Your task to perform on an android device: I want to compare the Whirlpool 240 L frost Free Triple-Door items in the Flipkart app to other related items.
Image 0: 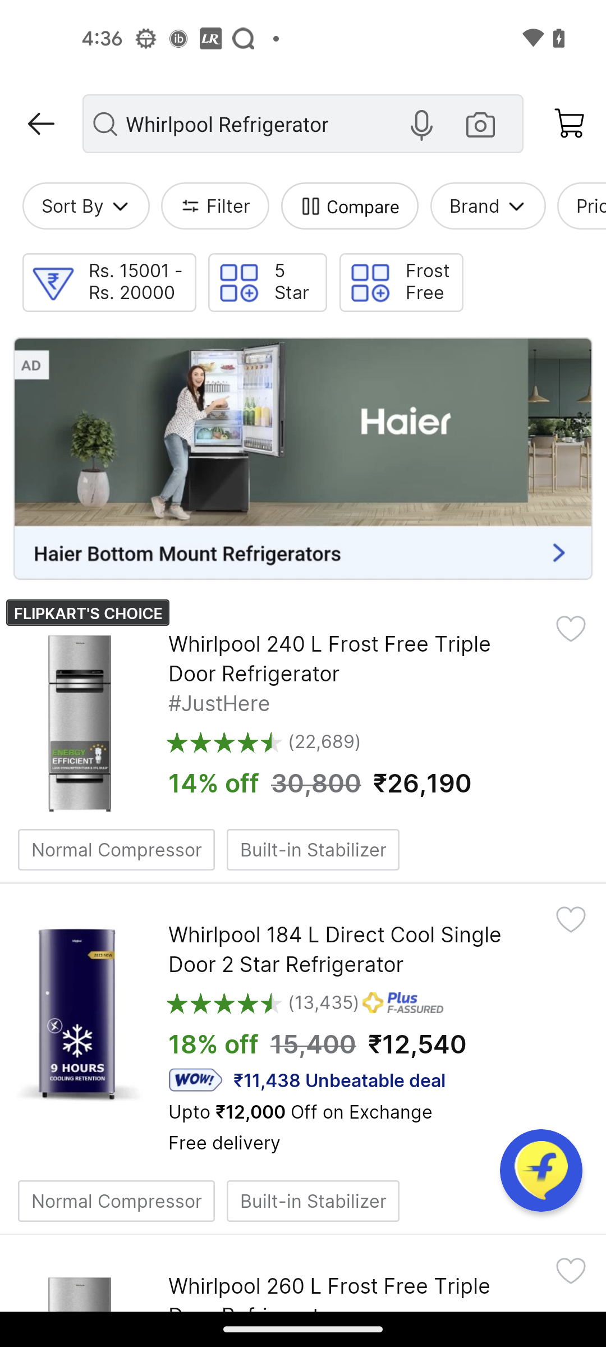
Open the first search result
Step 0: click (355, 658)
Image 1: 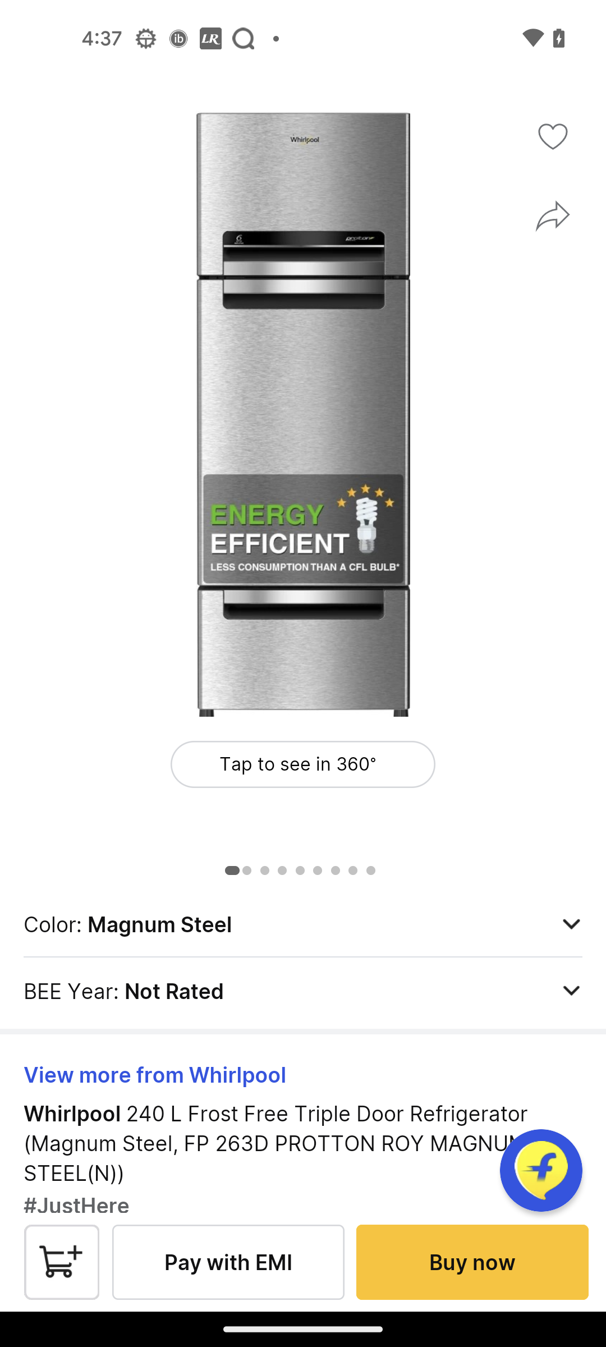
Swipe up to the compare option
Step 1: scroll down
Image 2: 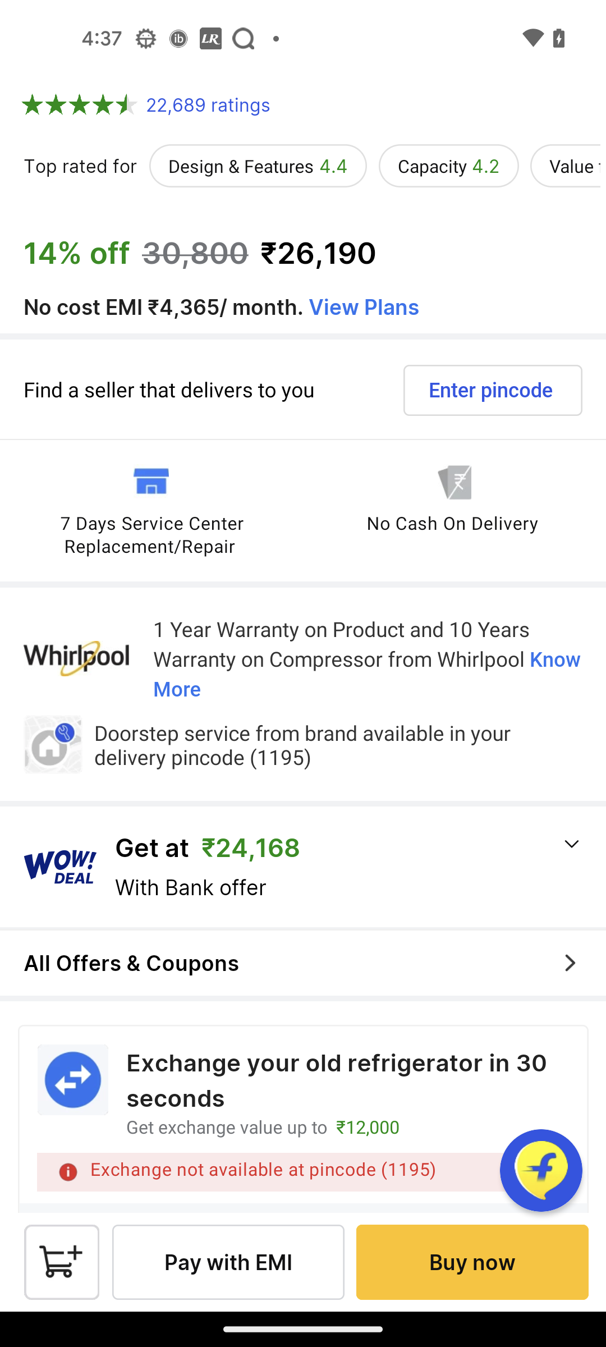
Swipe up to the compare option
Step 2: scroll down
Image 3: 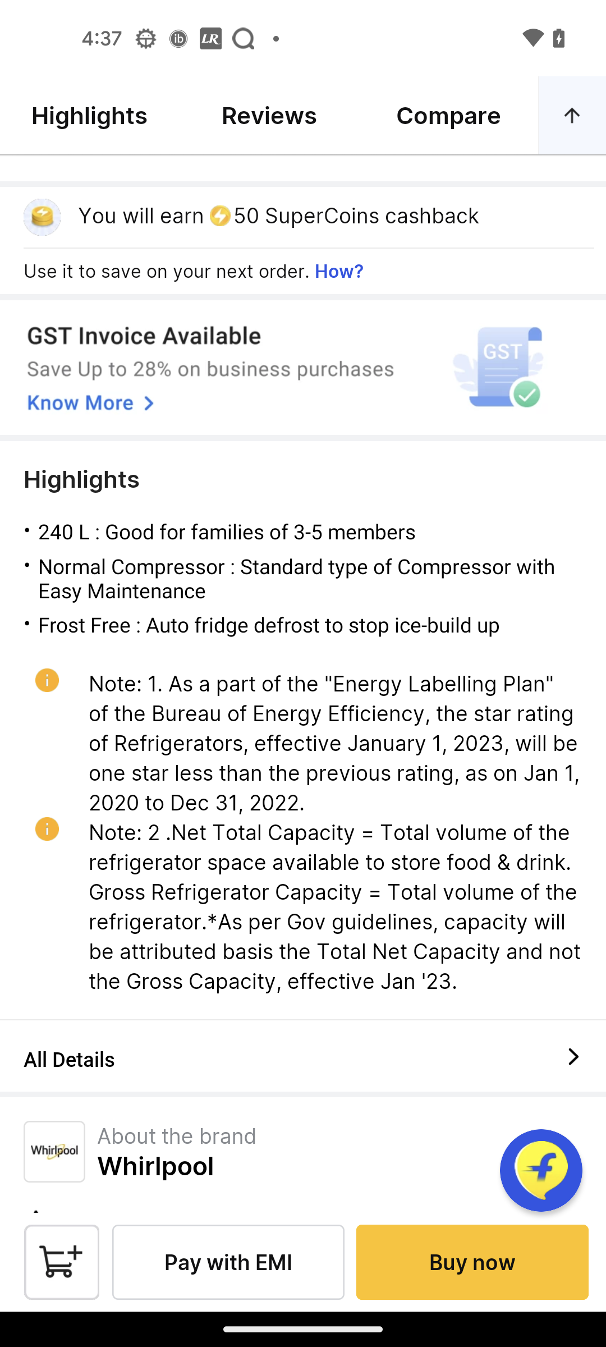
Click on the Compare option at the top right side
Step 3: click (448, 115)
Image 4: 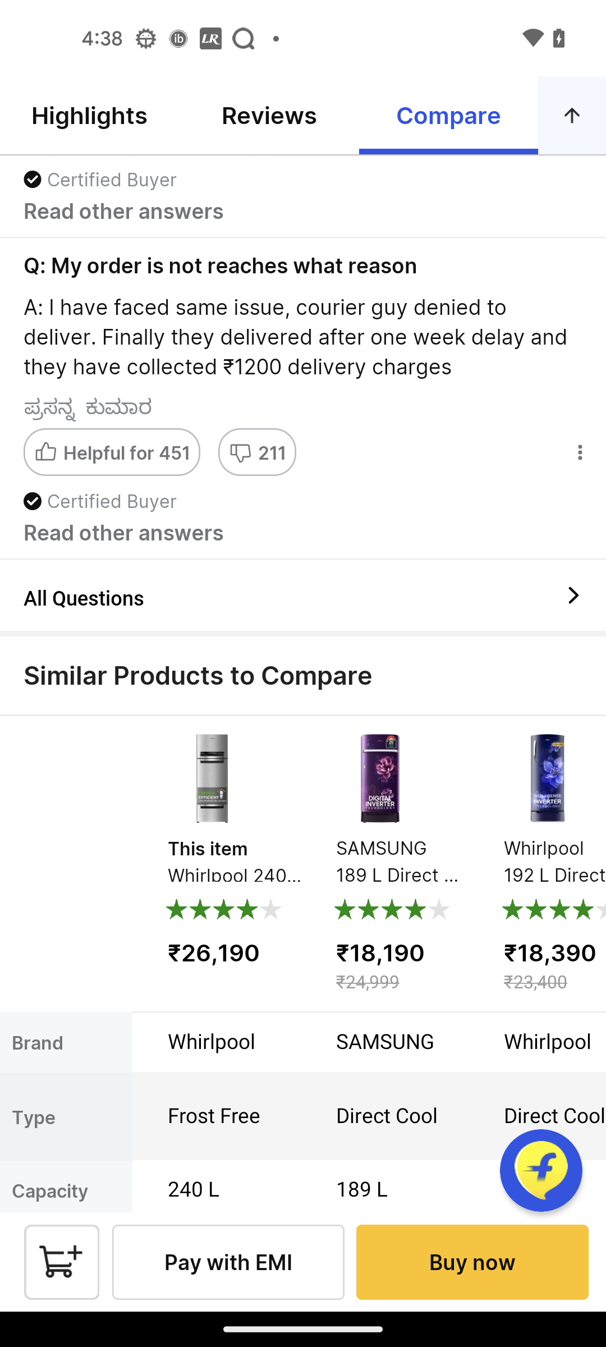
Swipe left to compare the similar items
Step 4: scroll right